Your task to perform on an android device: In the Google Maps app, find the "East Side Grocery" place to buy some groceries.
Image 0: 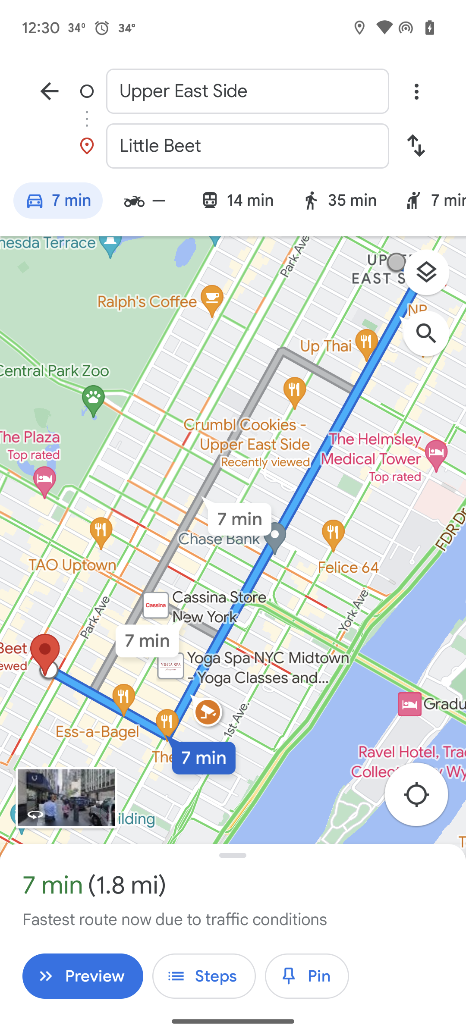
Go back to the previous screen
Step 0: press back button
Image 2: 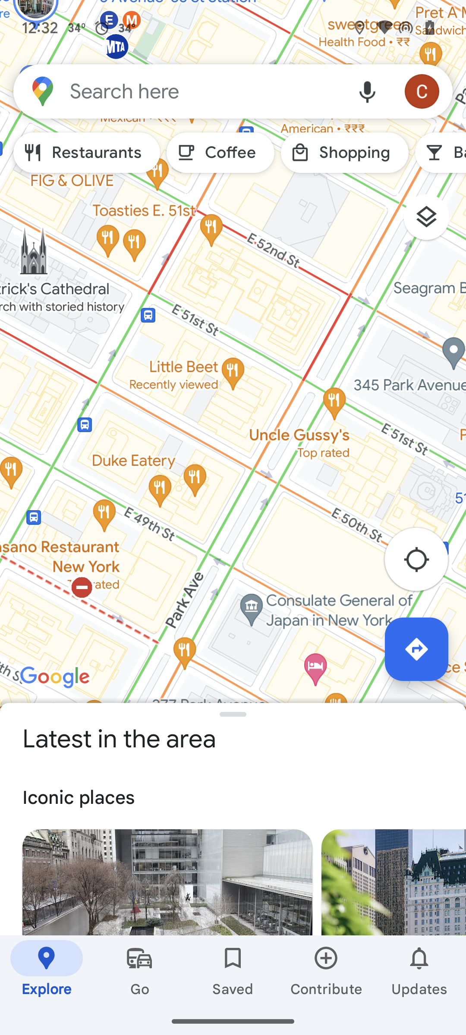
Click on the search bar at the top of the screen
Step 2: click (205, 91)
Image 3: 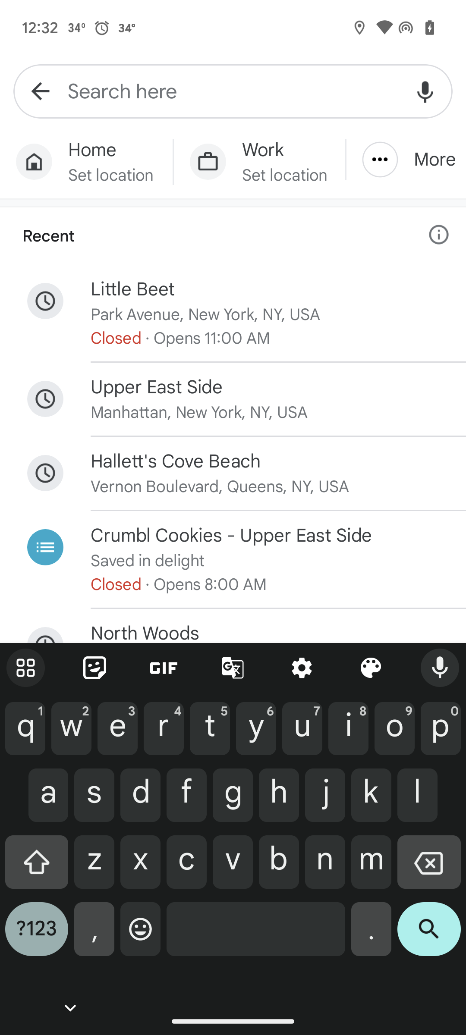
Search for East Side Grocery
Step 3: type "East Side Grocery"
Image 4: 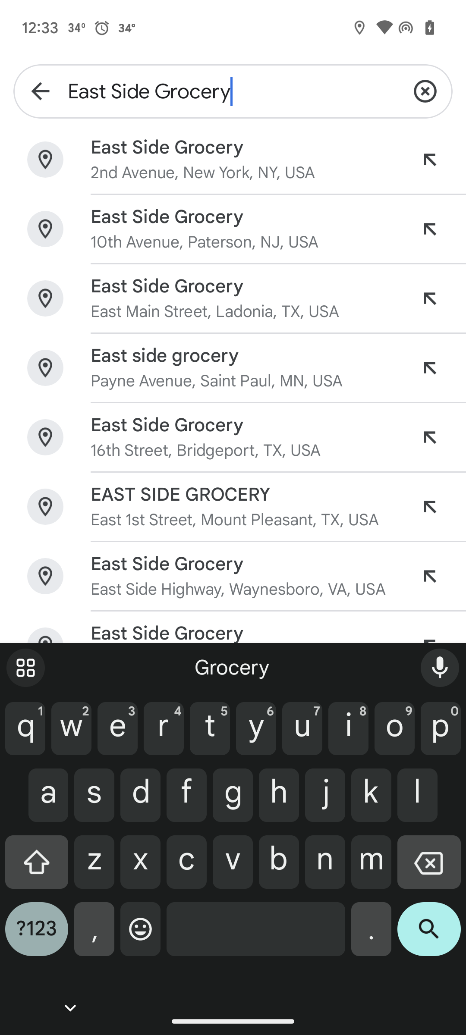
Click on the first result
Step 4: click (244, 159)